Your task to perform on an android device: View the Google Drive storage for me on the Drive app.
Image 0: 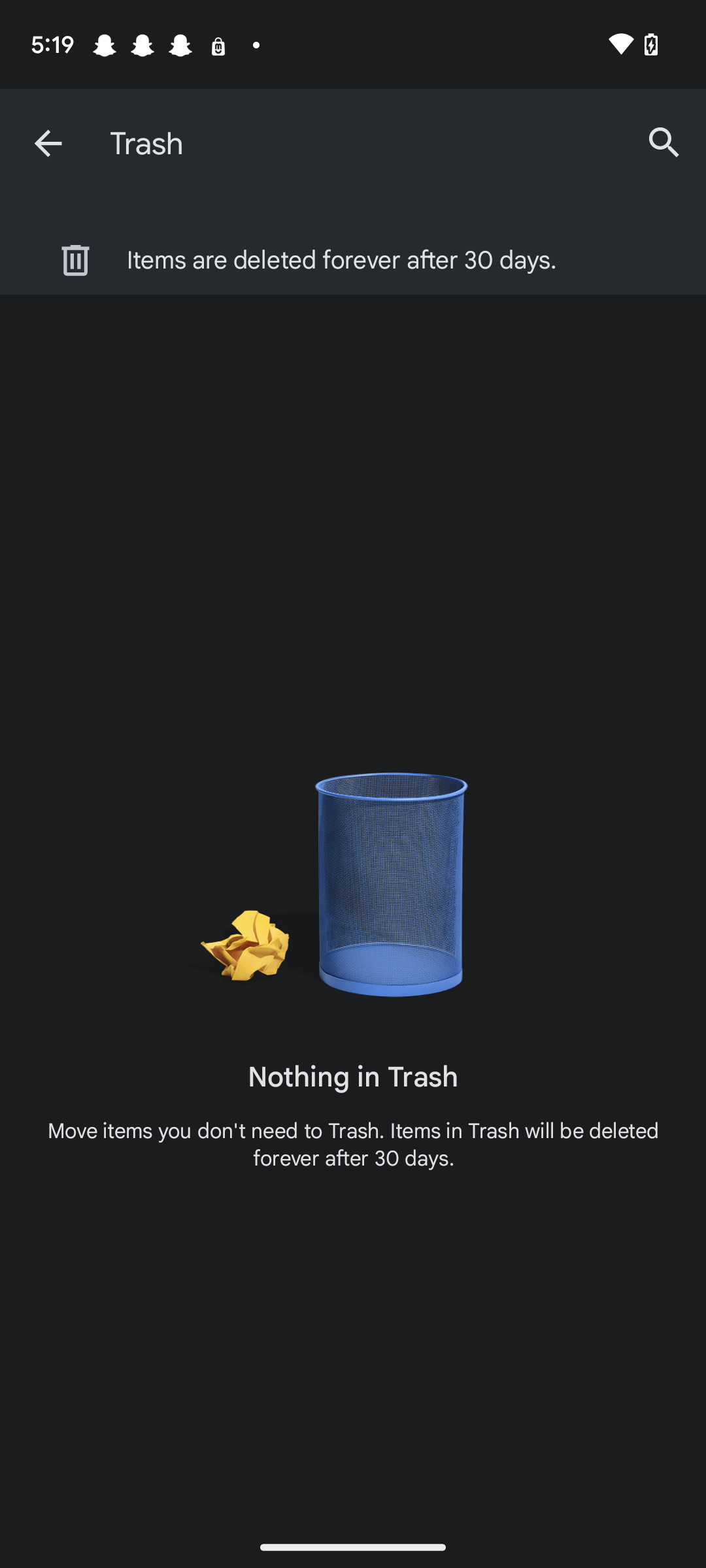
Go back to the previous page.
Step 0: press back button
Image 1: 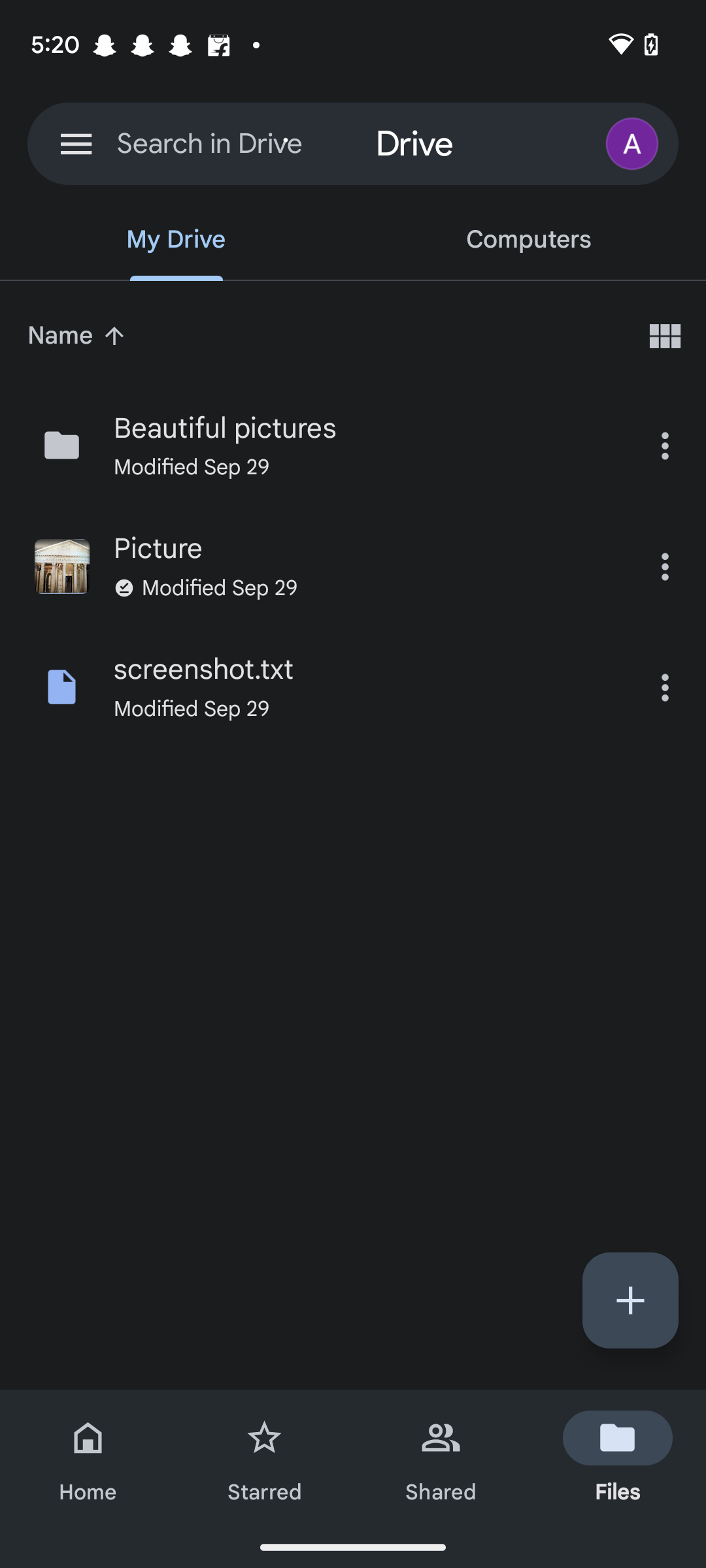
Click on the three lines at the bottom left corner.
Step 1: click (76, 143)
Image 2: 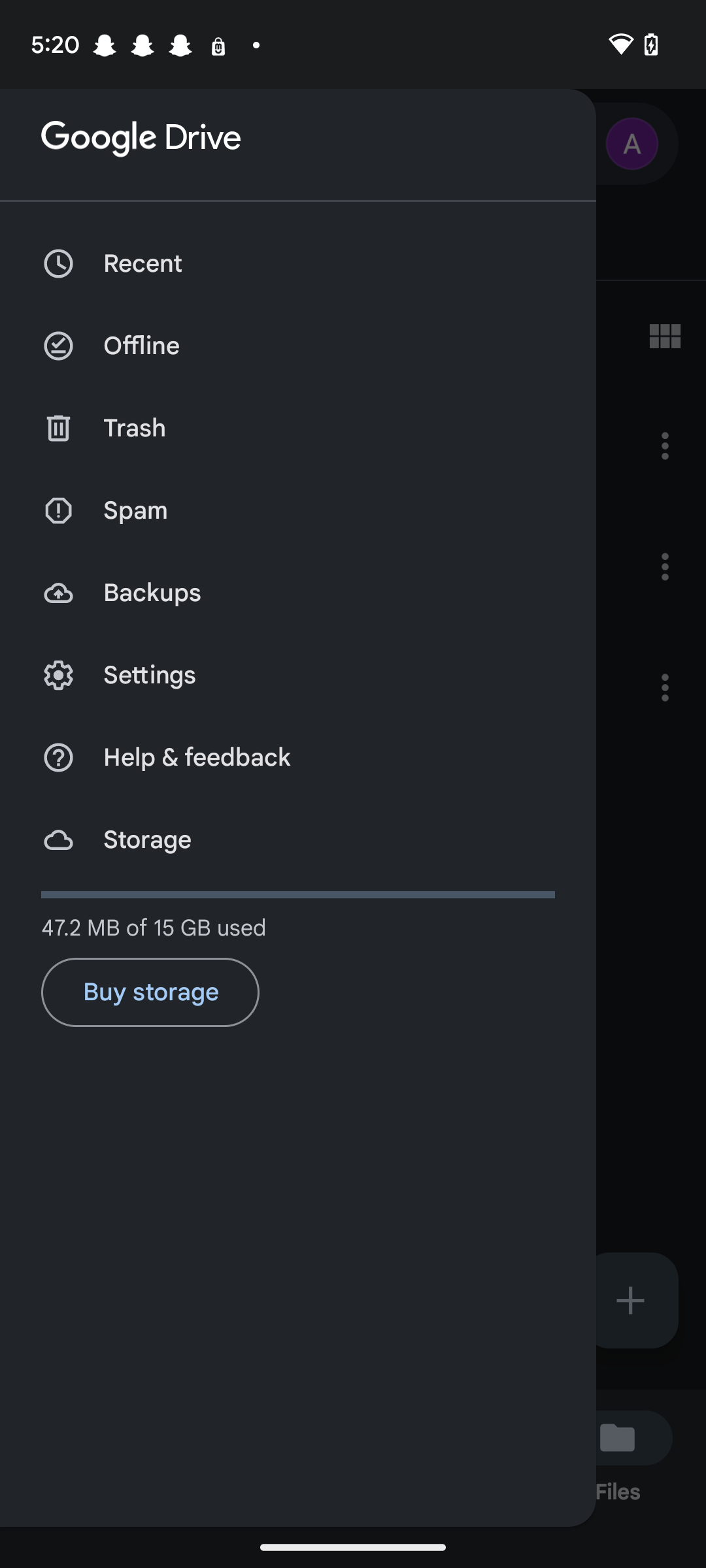
Click on the last tab storage.
Step 2: click (88, 844)
Image 3: 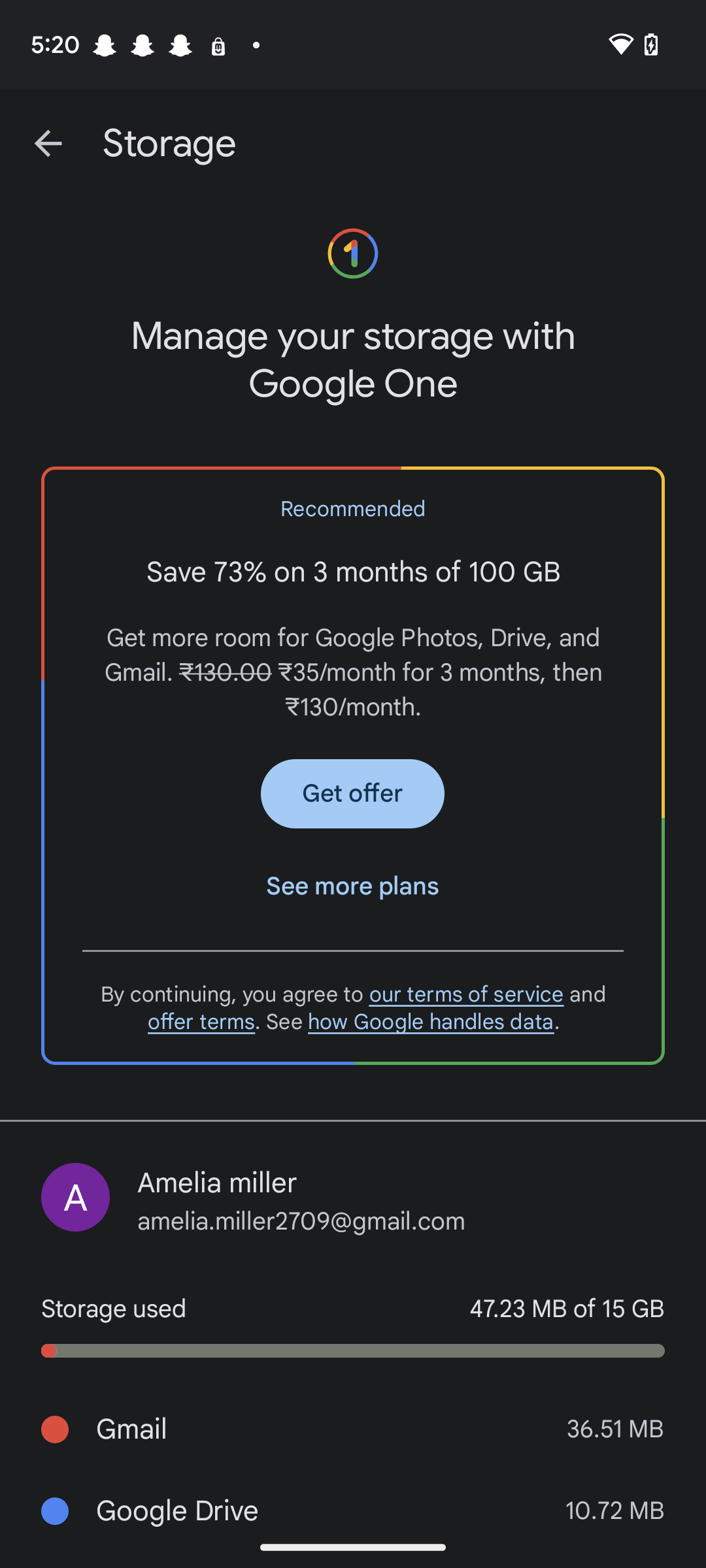
Scroll up
Step 3: scroll down